Your task to perform on an android device: I want to add text to the slide related to my new car.
Image 0: 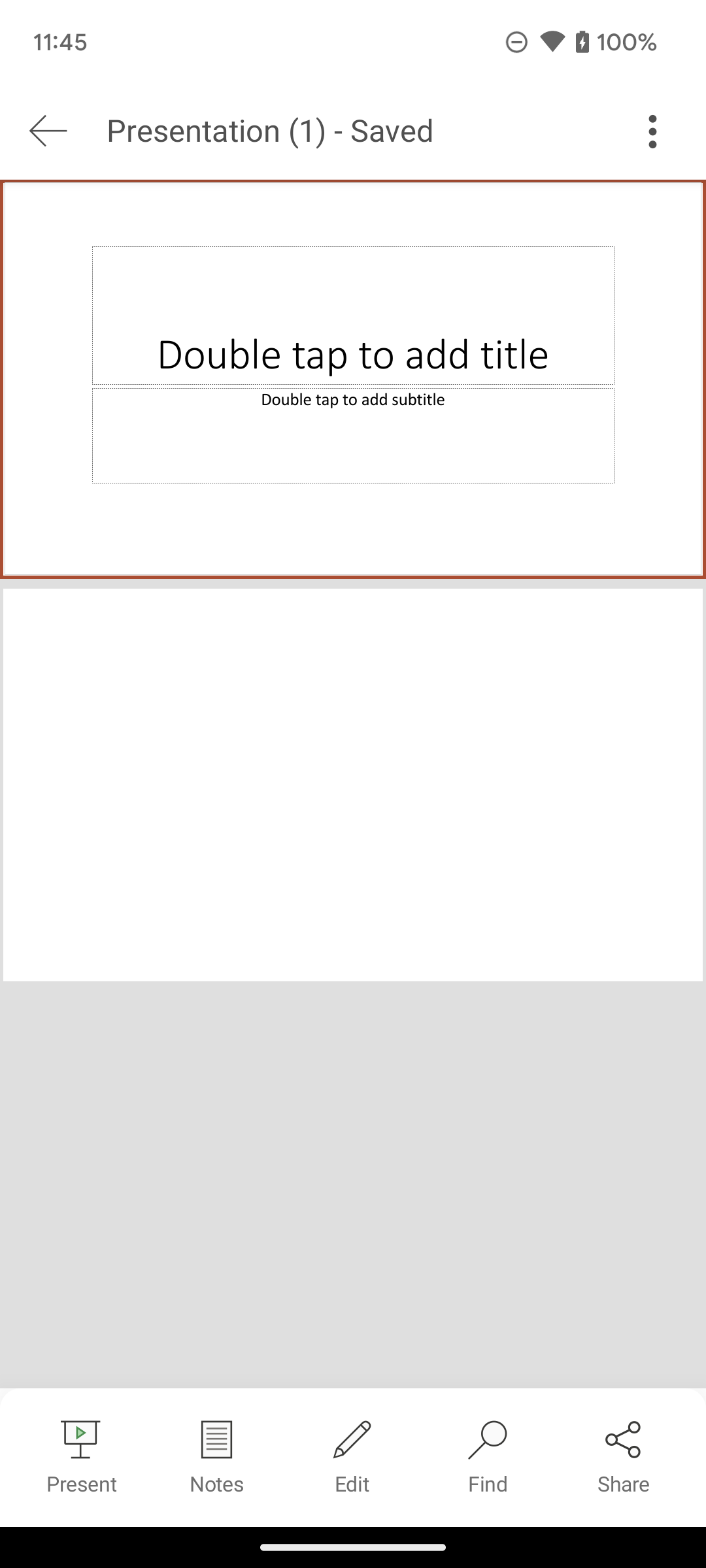
Click on the Edit icon on the screen.
Step 0: click (352, 1457)
Image 1: 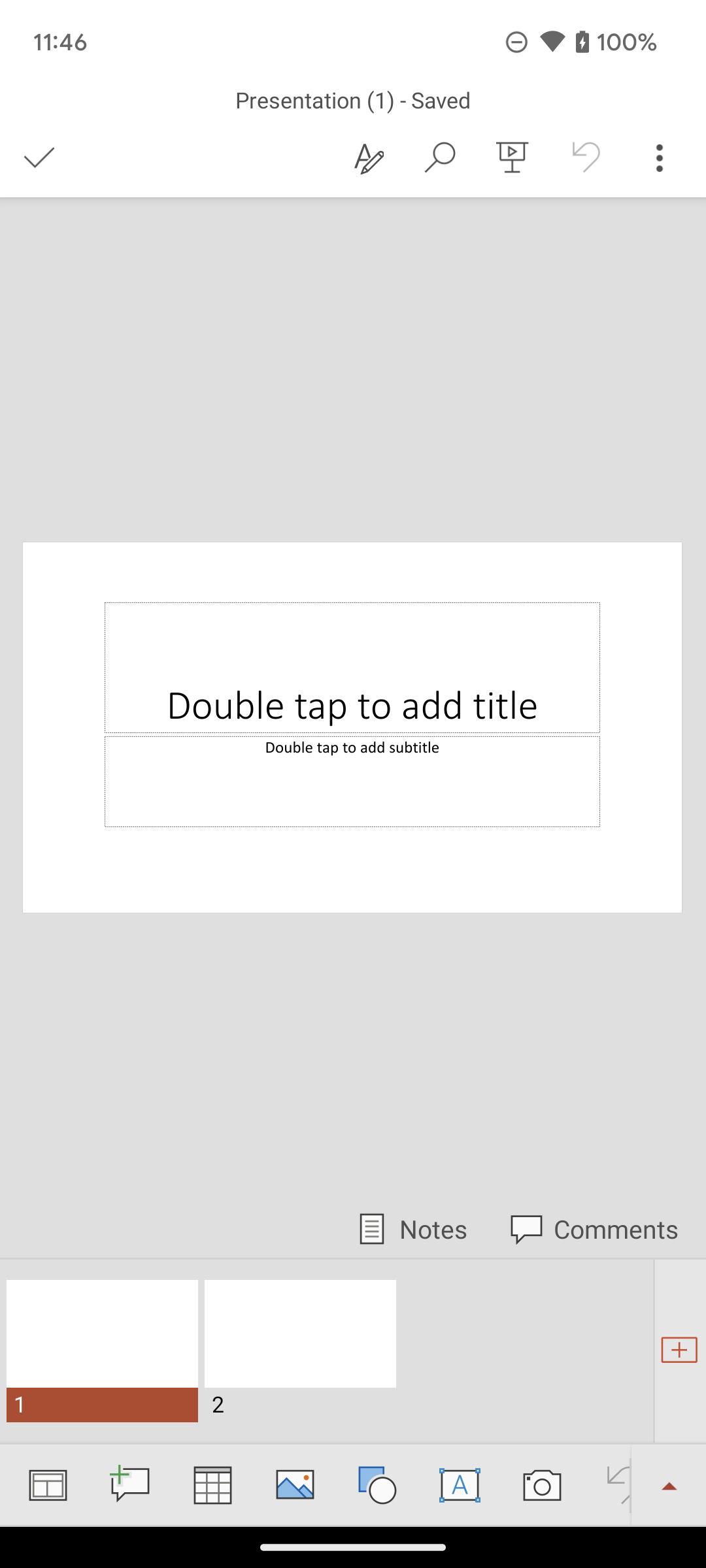
Click on the screen to add text.
Step 1: click (352, 727)
Image 2: 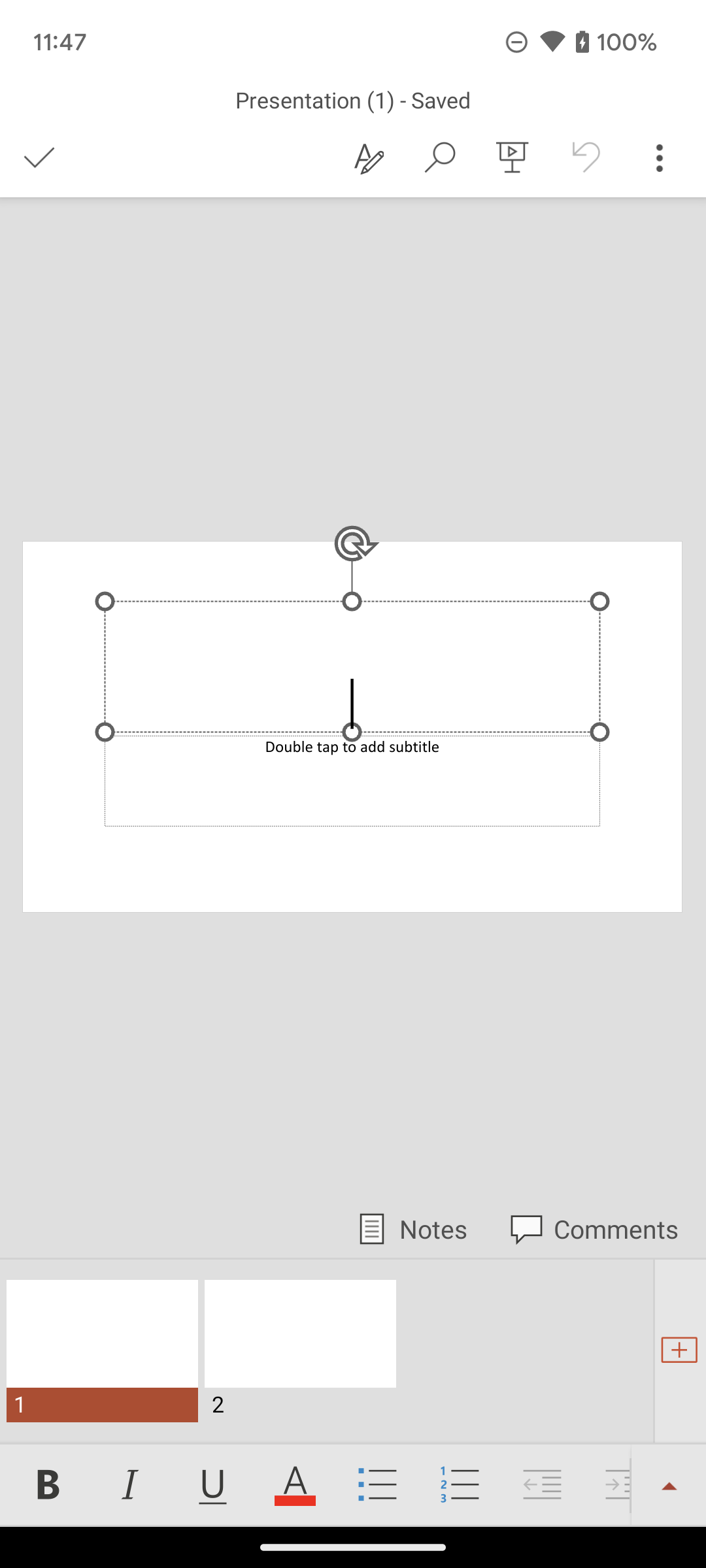
Type new car on the screen.
Step 2: type "New car"
Image 3: 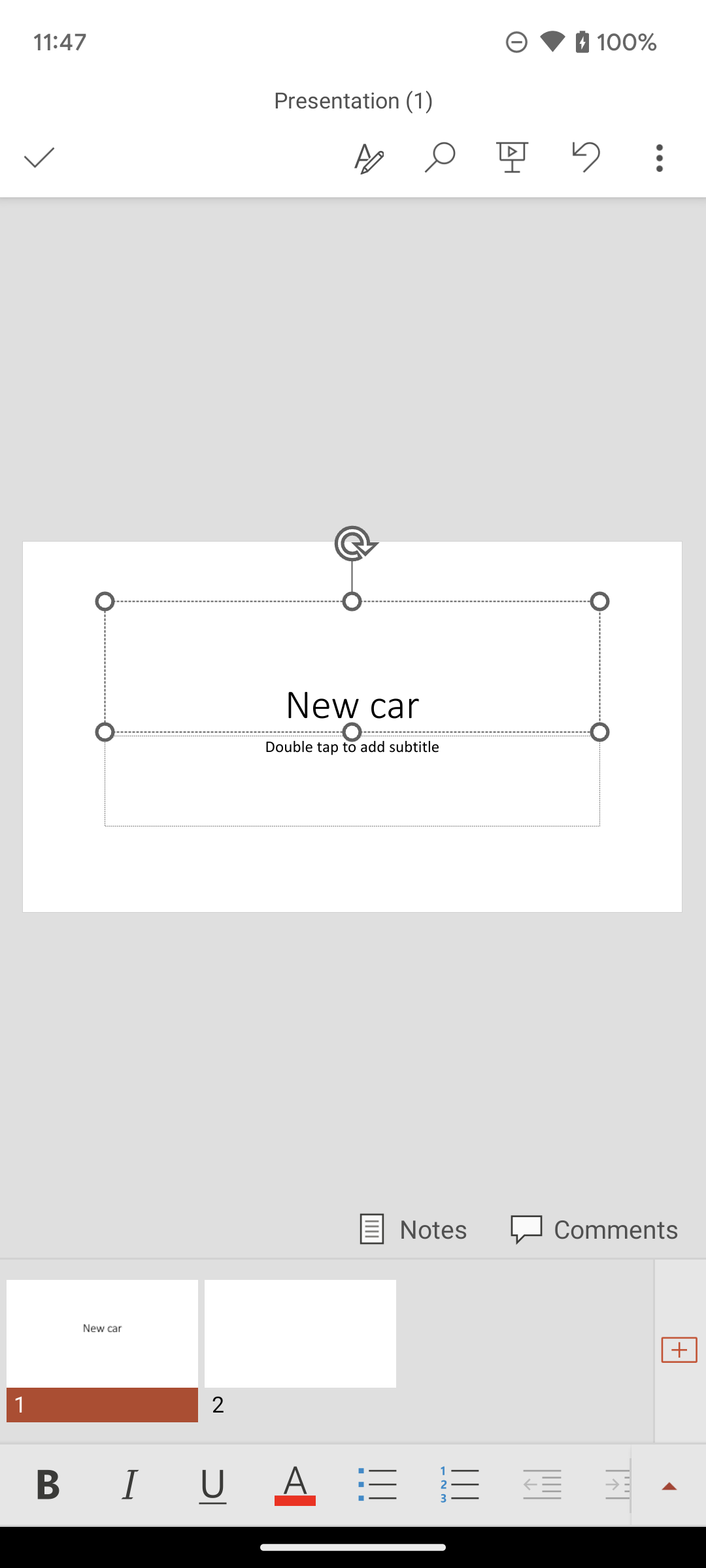
Click on the tick icon on the screen.
Step 3: click (39, 157)